Your task to perform on an android device: It's time for the weekend, and this time me and my colleague have planned a cruise trip from Holland MI Cruises to Montreal's Cruise in the duration time from September 9th to September 10th. Add a cruise trip for the same in the Triplit app.
Image 0: 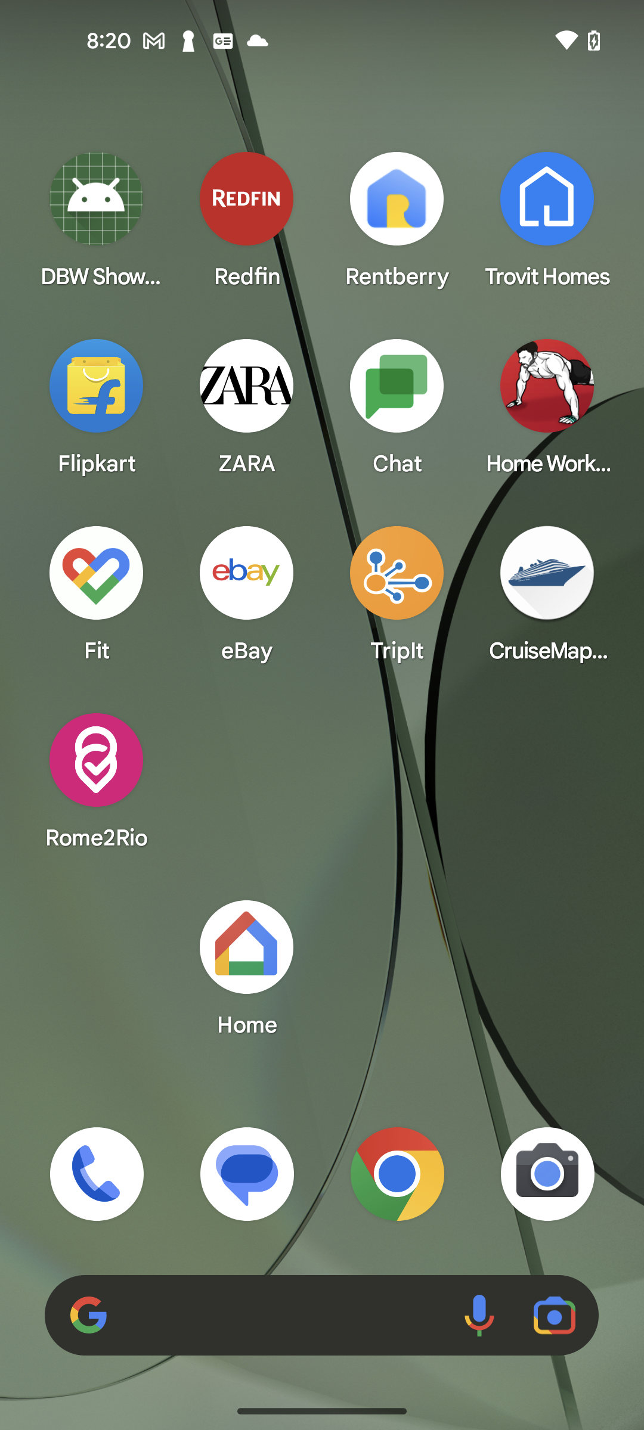
Open the Triplt app
Step 0: open app "TripIt"
Image 1: 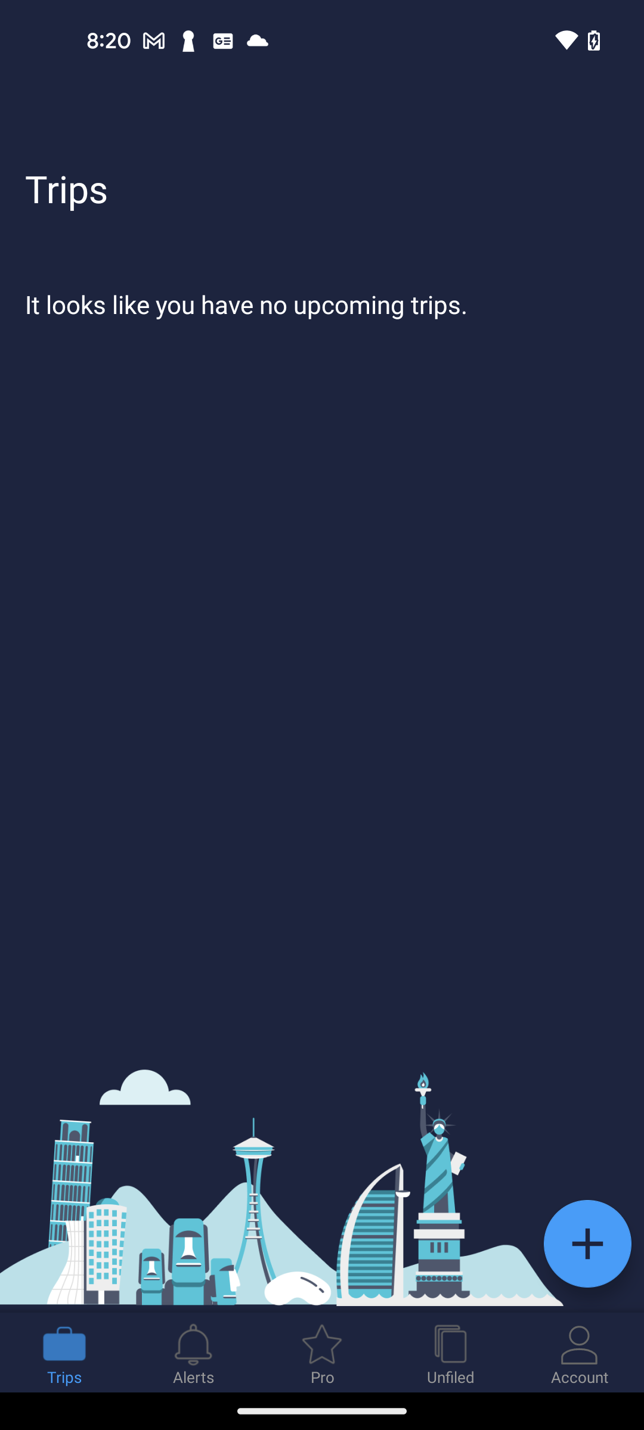
Click on the plus icon at the bottom right corner of the screen
Step 1: click (587, 1244)
Image 2: 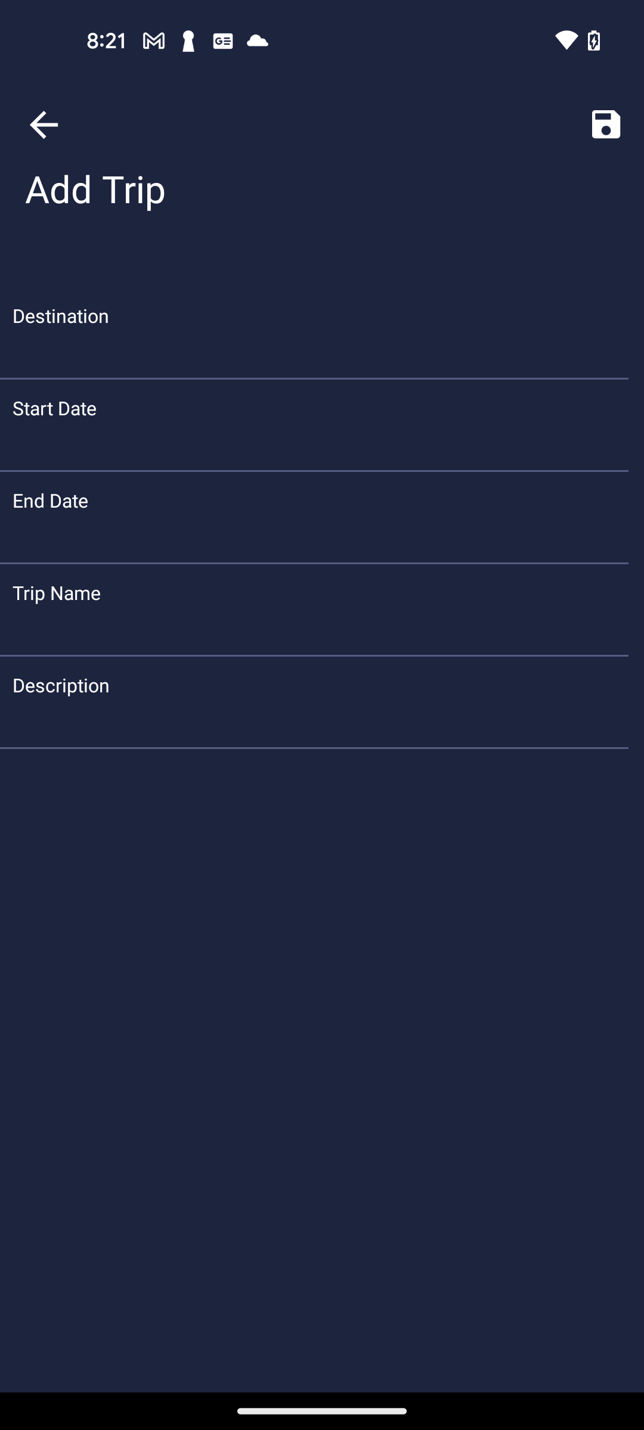
Click on the Destination tab
Step 2: click (83, 335)
Image 3: 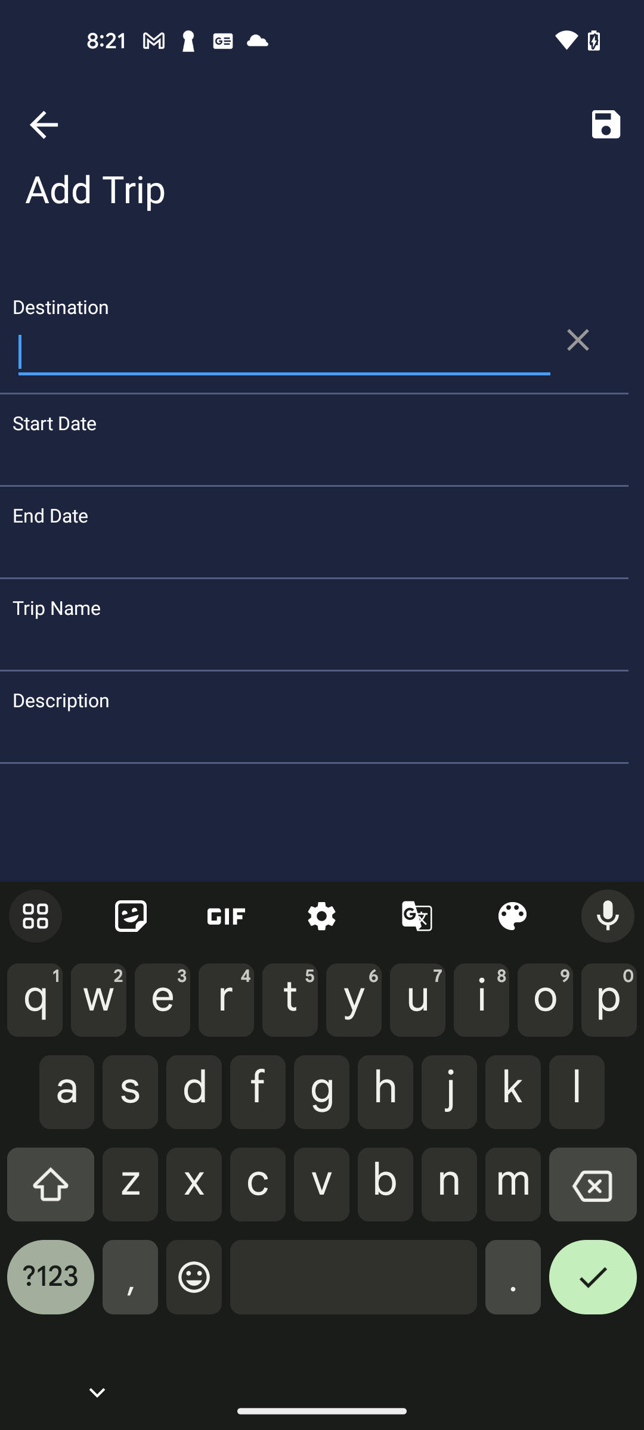
Enter the destination as Montreal's Cruise
Step 3: type "Montreal's Cruise"
Image 4: 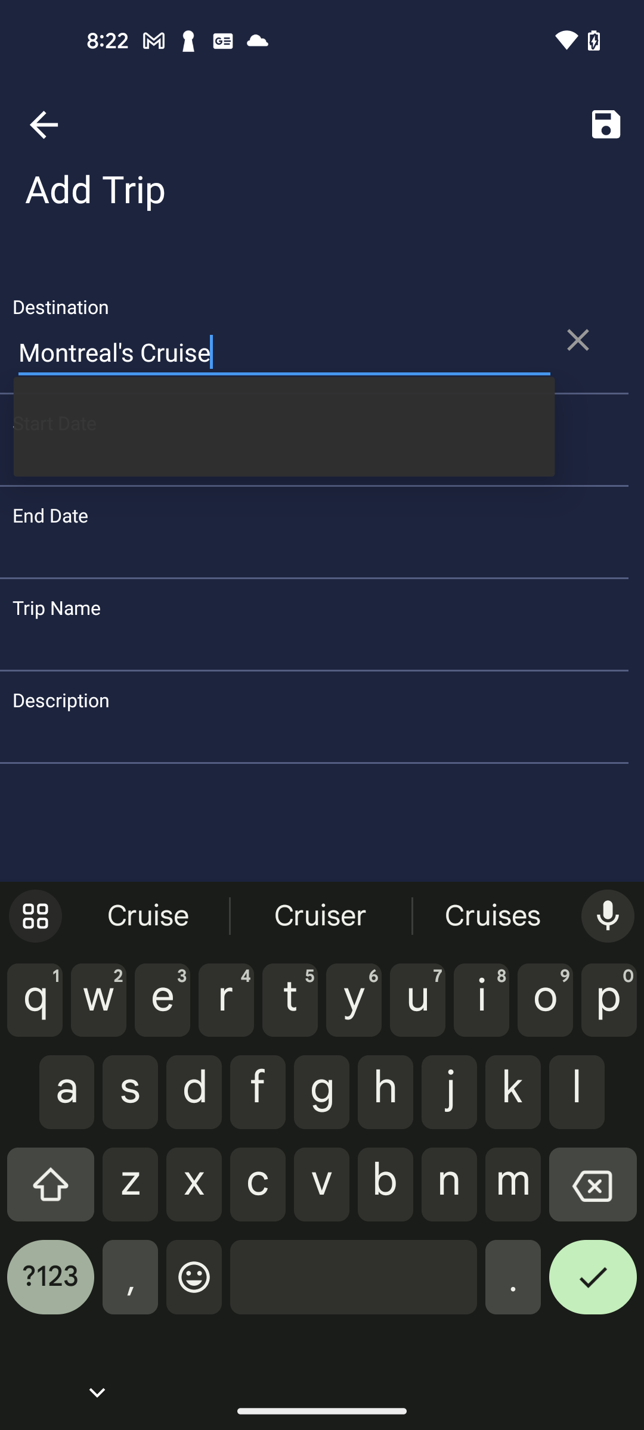
Click on the Start date tab
Step 4: click (41, 458)
Image 5: 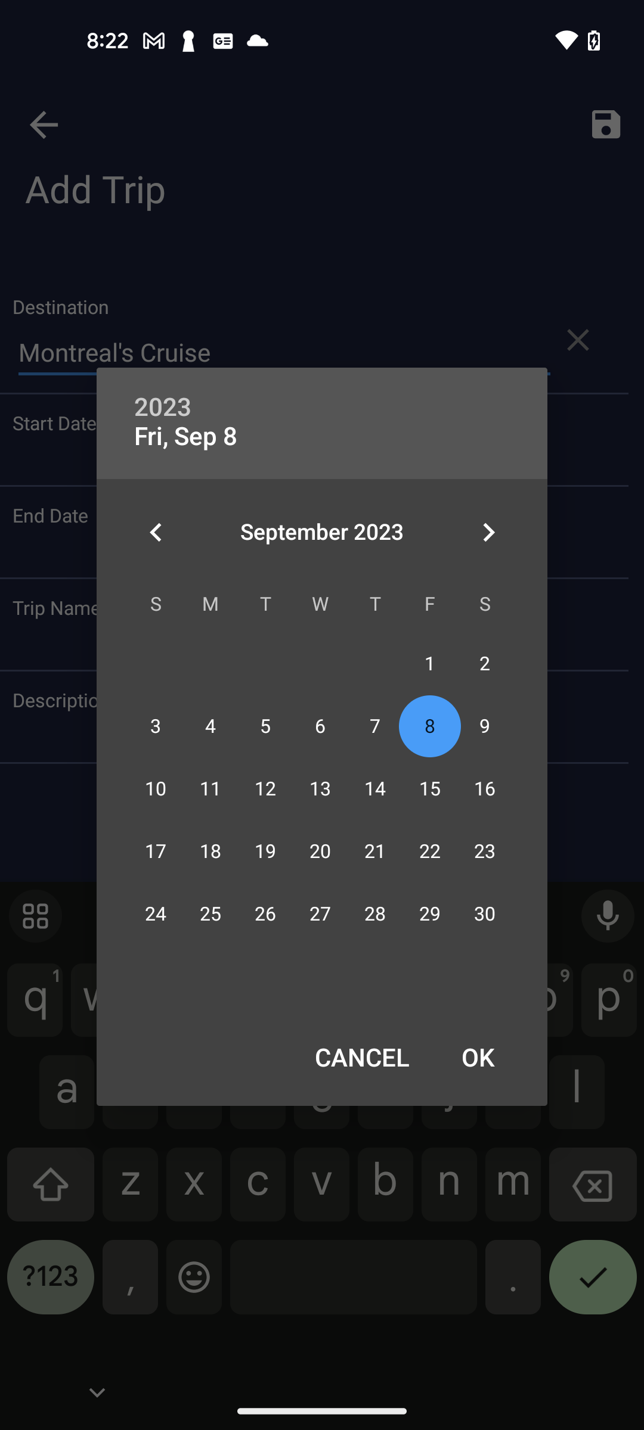
Click on the OK Button in the pop up
Step 5: click (478, 1057)
Image 6: 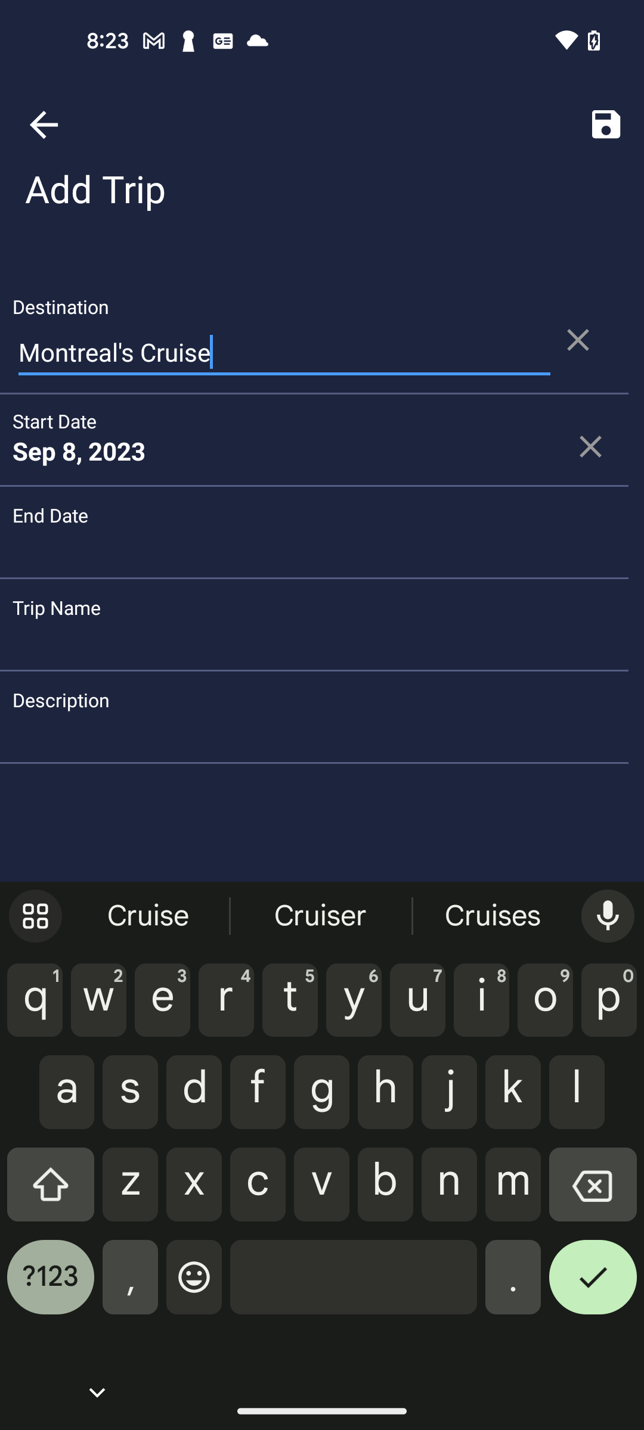
Go to the End date tab
Step 6: click (194, 565)
Image 7: 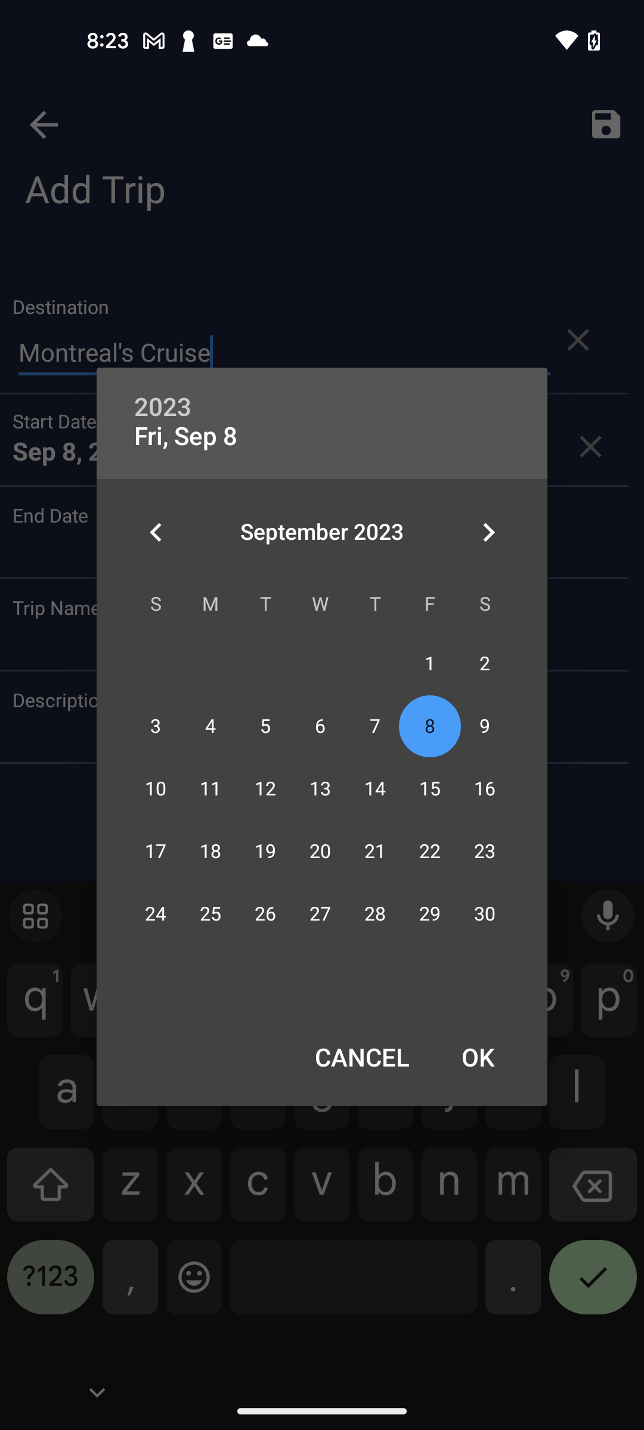
Set the end date to 10 september 
Step 7: click (156, 789)
Image 8: 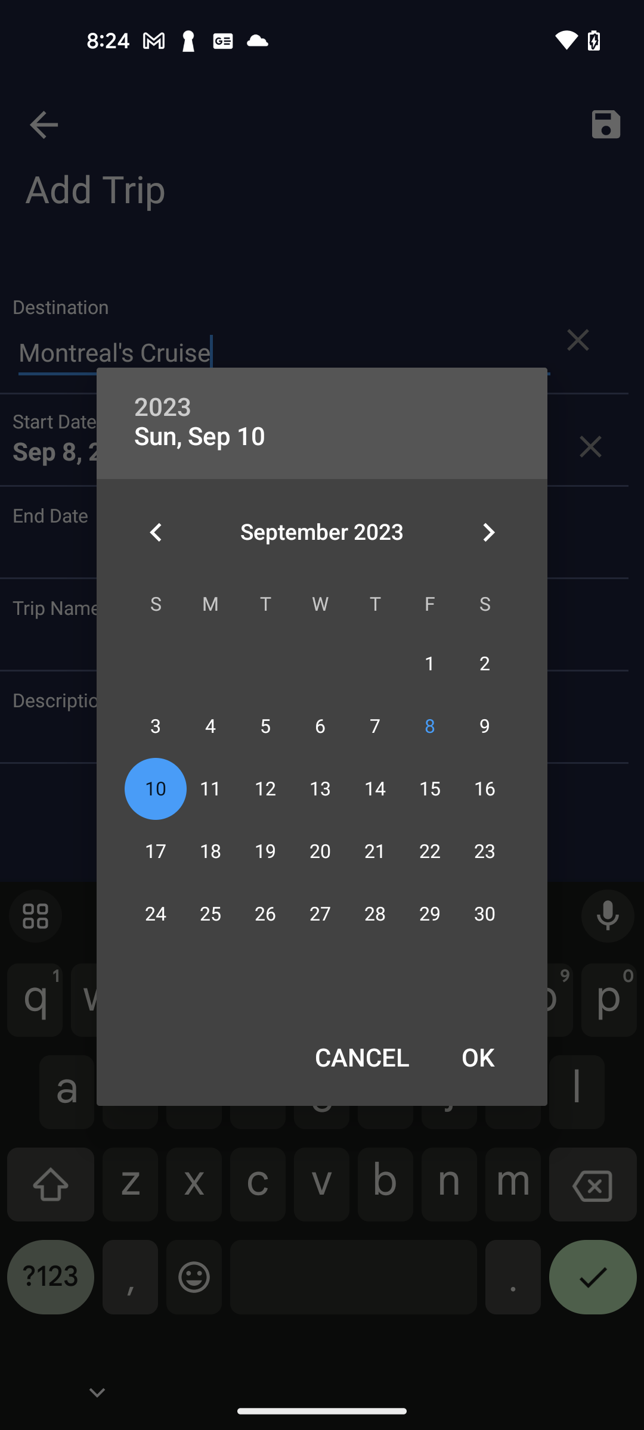
Click on the OK button in the pop up
Step 8: click (478, 1057)
Image 9: 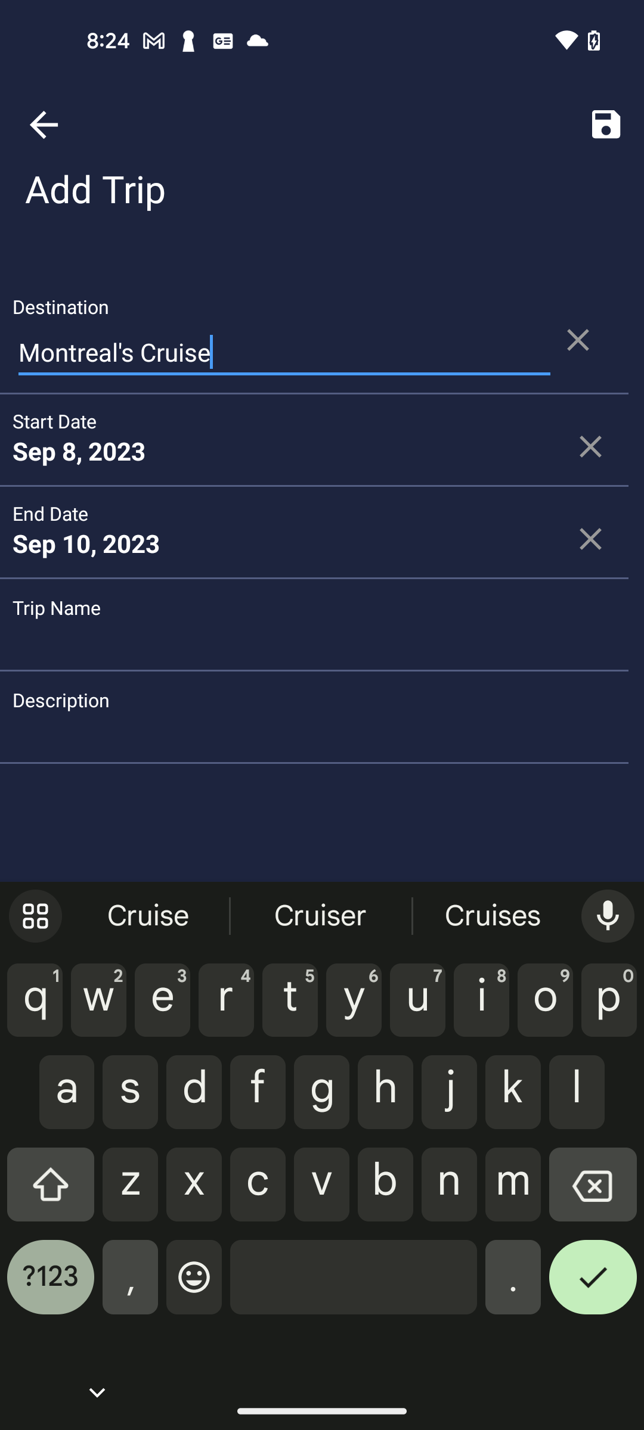
Go to the Trip name tab
Step 9: click (174, 636)
Image 10: 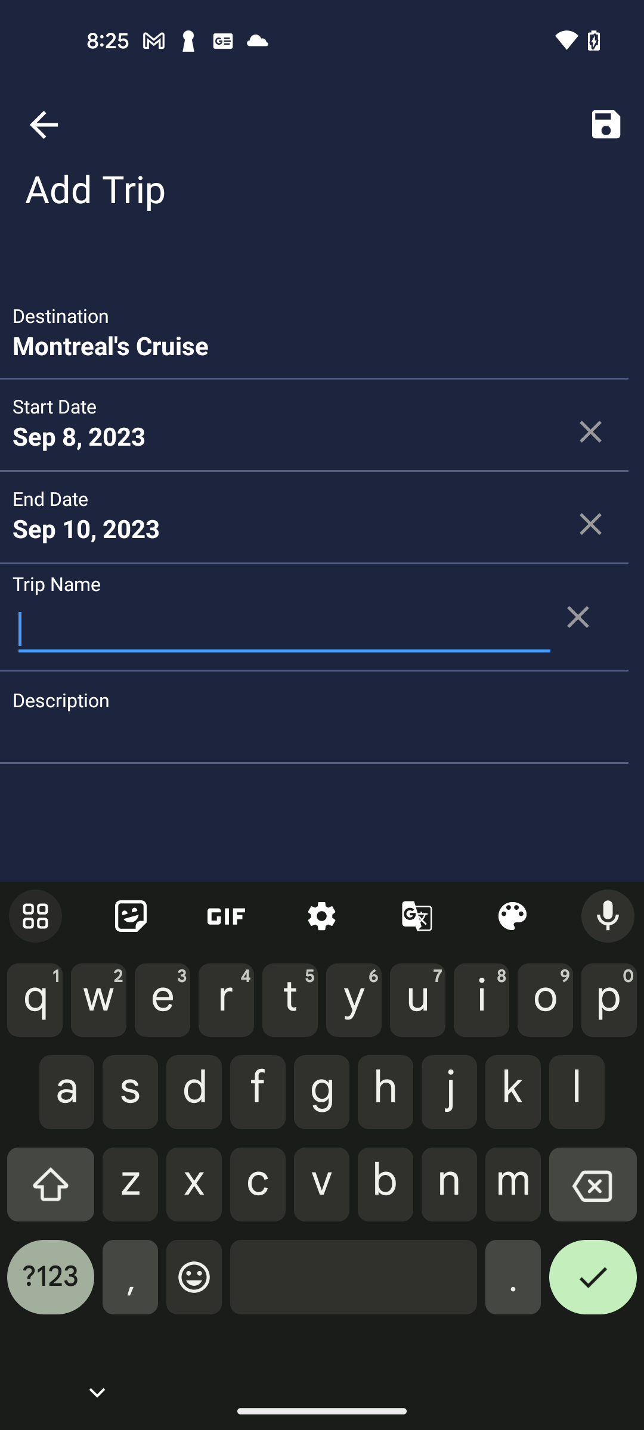
Click on the Save button at the top right corner of the screen
Step 10: click (606, 125)
Image 11: 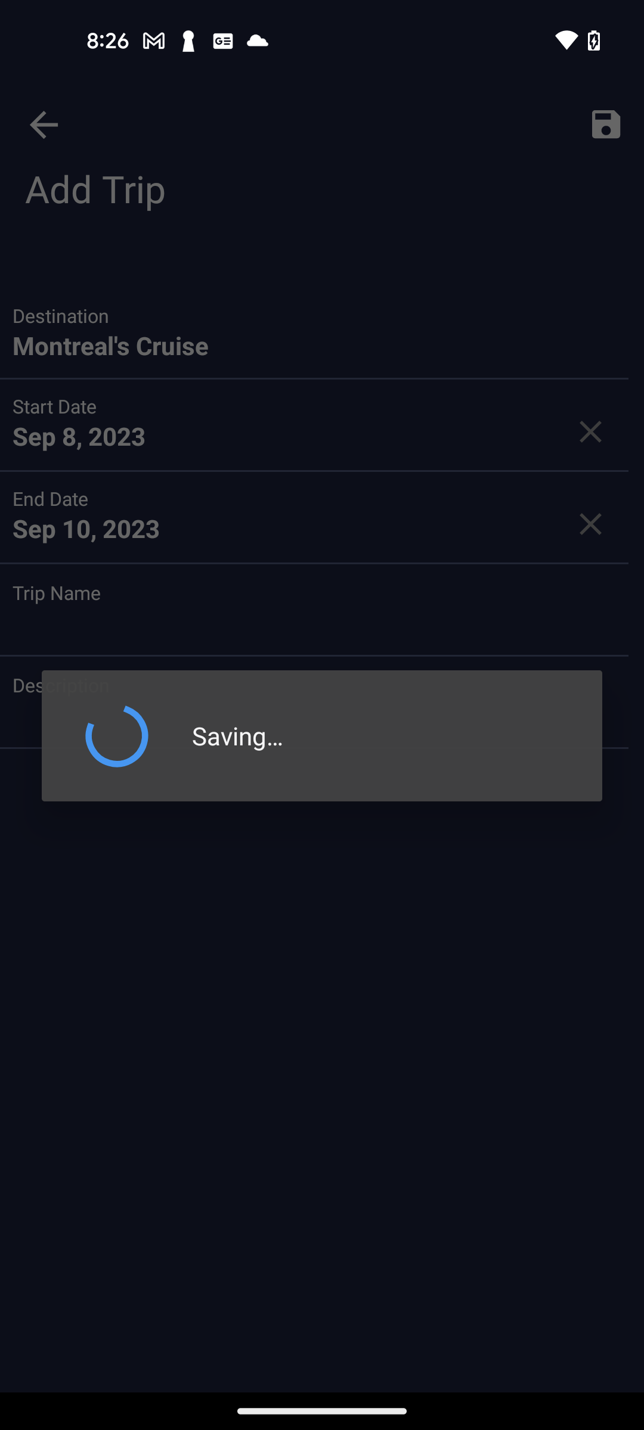
Click on the Save button at the top right corner of the screen
Step 11: wait